Your task to perform on an android device: Set an alarm for lunch at 2 pm for weekdays
Image 0: 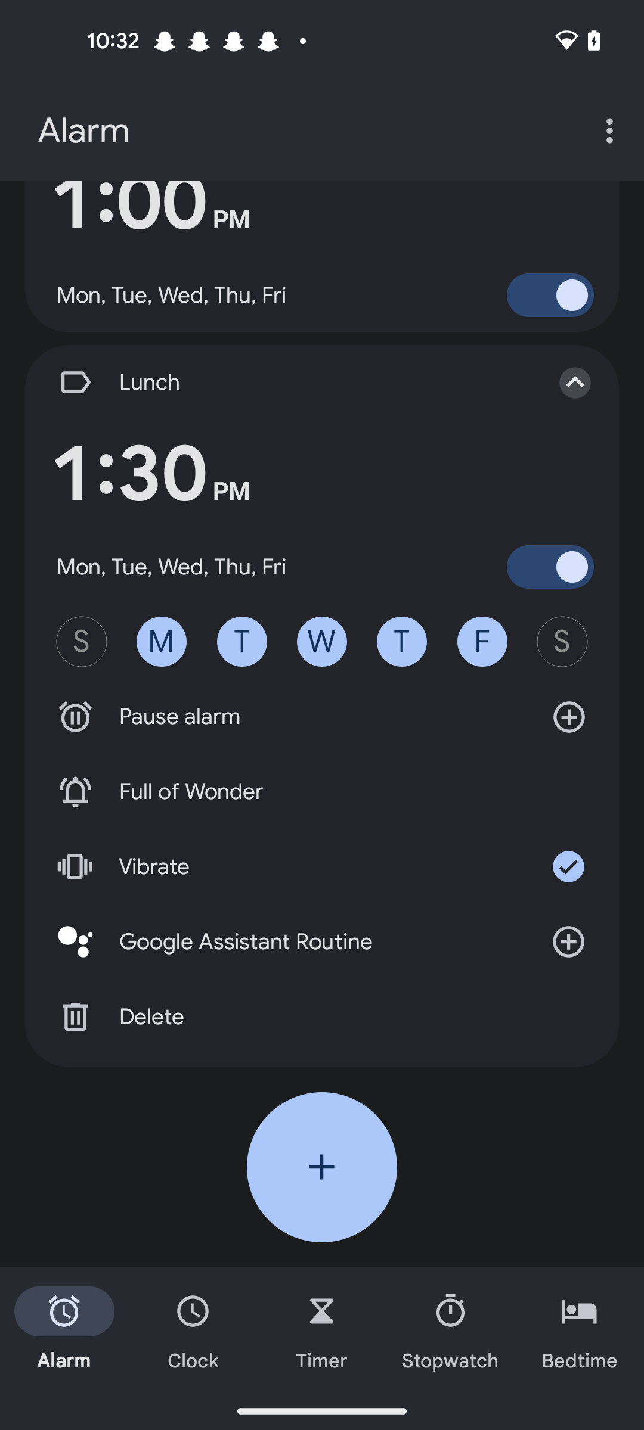
Click on the Add button of the screen 
Step 0: click (322, 1167)
Image 1: 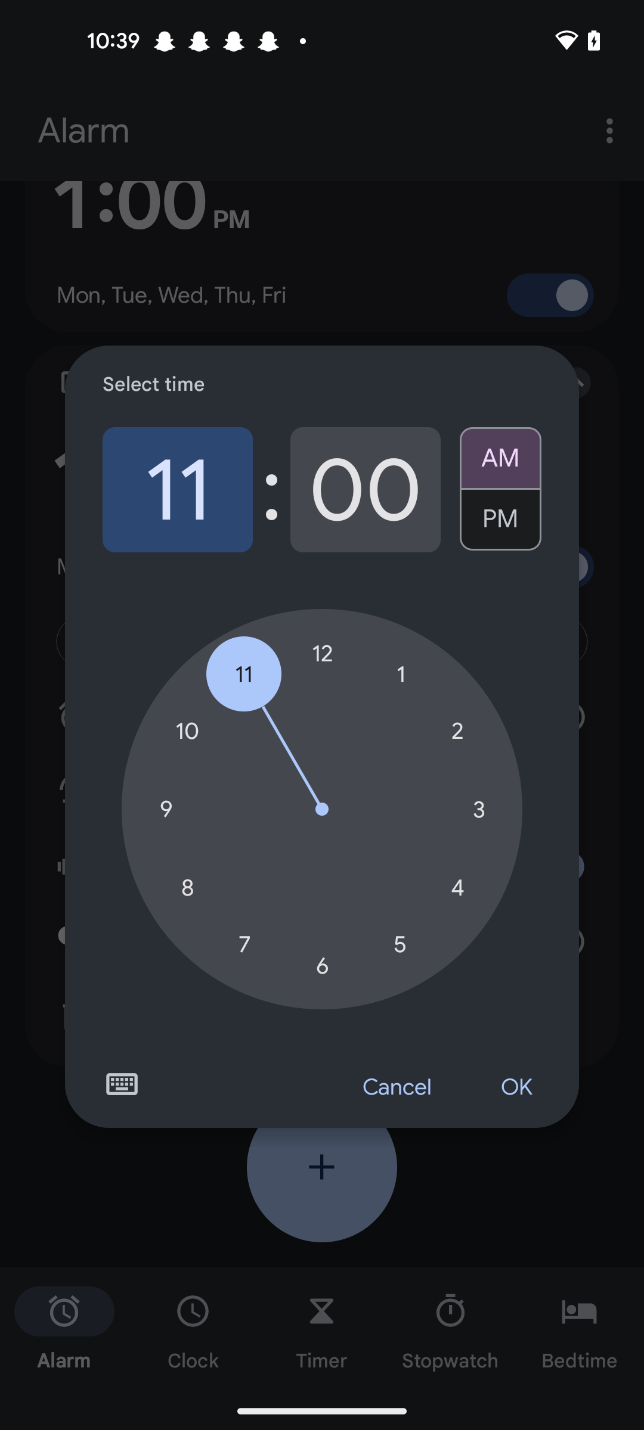
Set hours to 2
Step 1: click (457, 731)
Image 2: 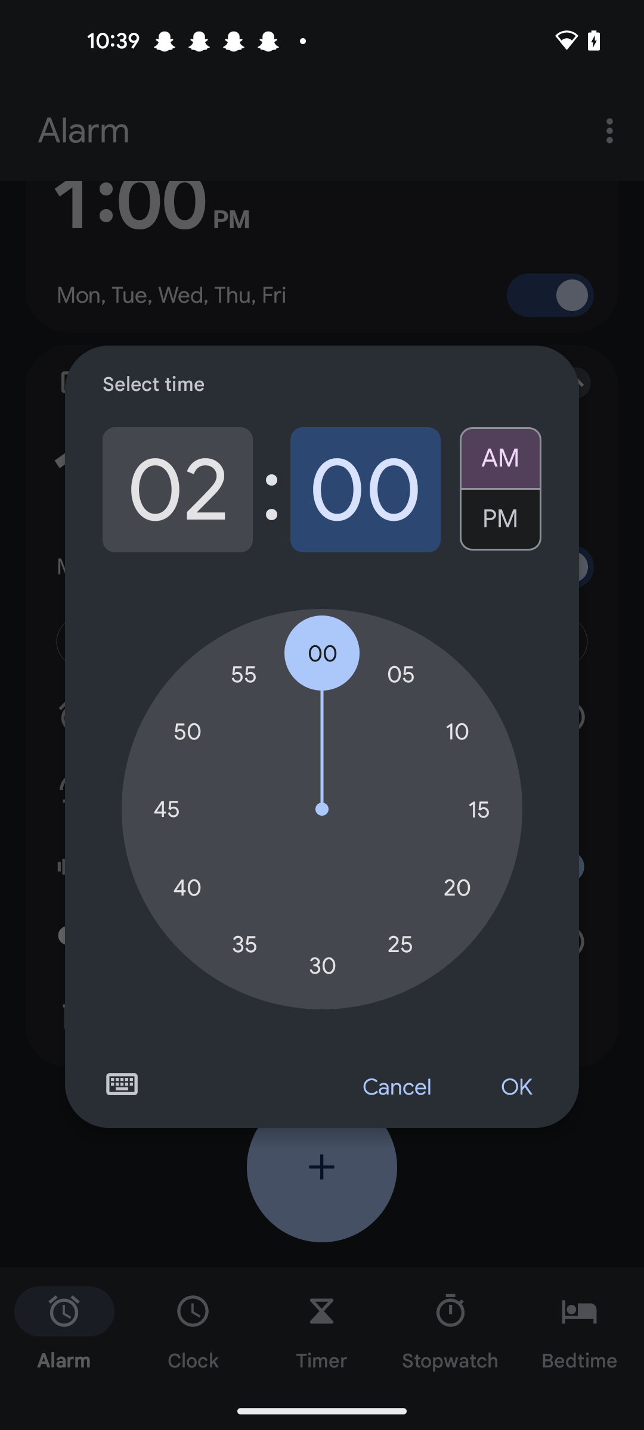
Select the pm option 
Step 2: click (500, 526)
Image 3: 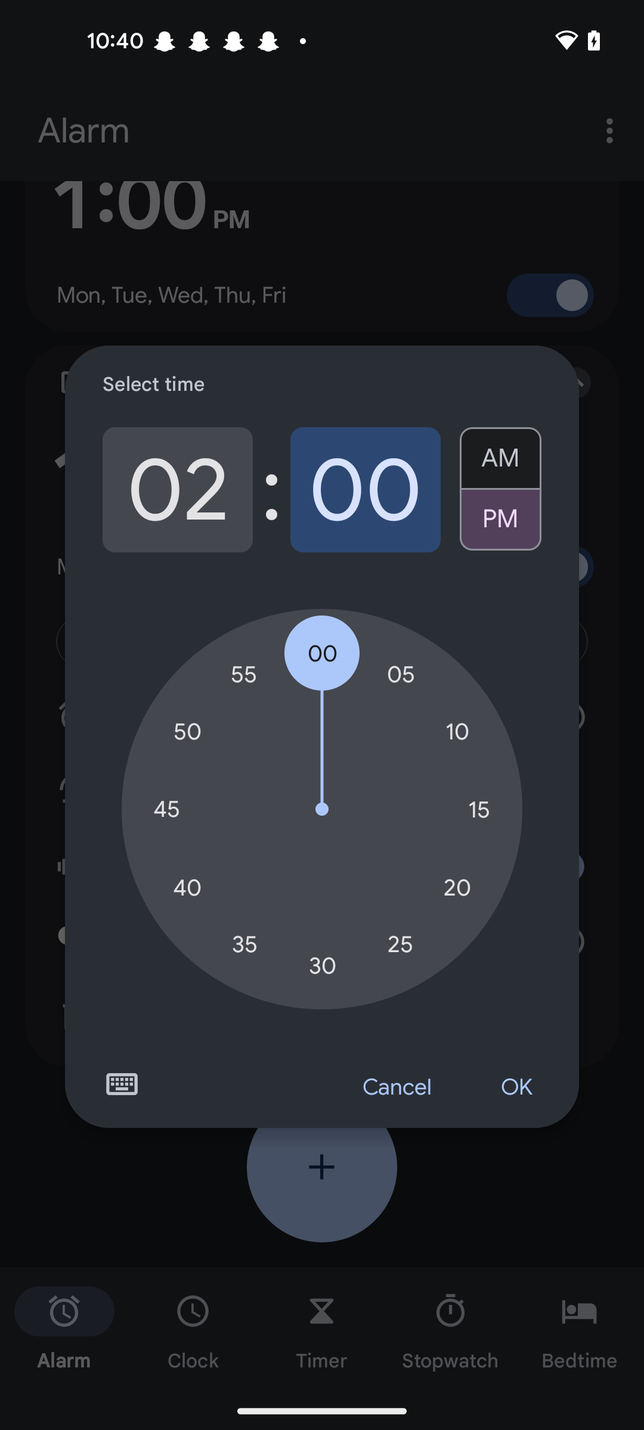
Click on the ok button of the screen 
Step 3: click (516, 1087)
Image 4: 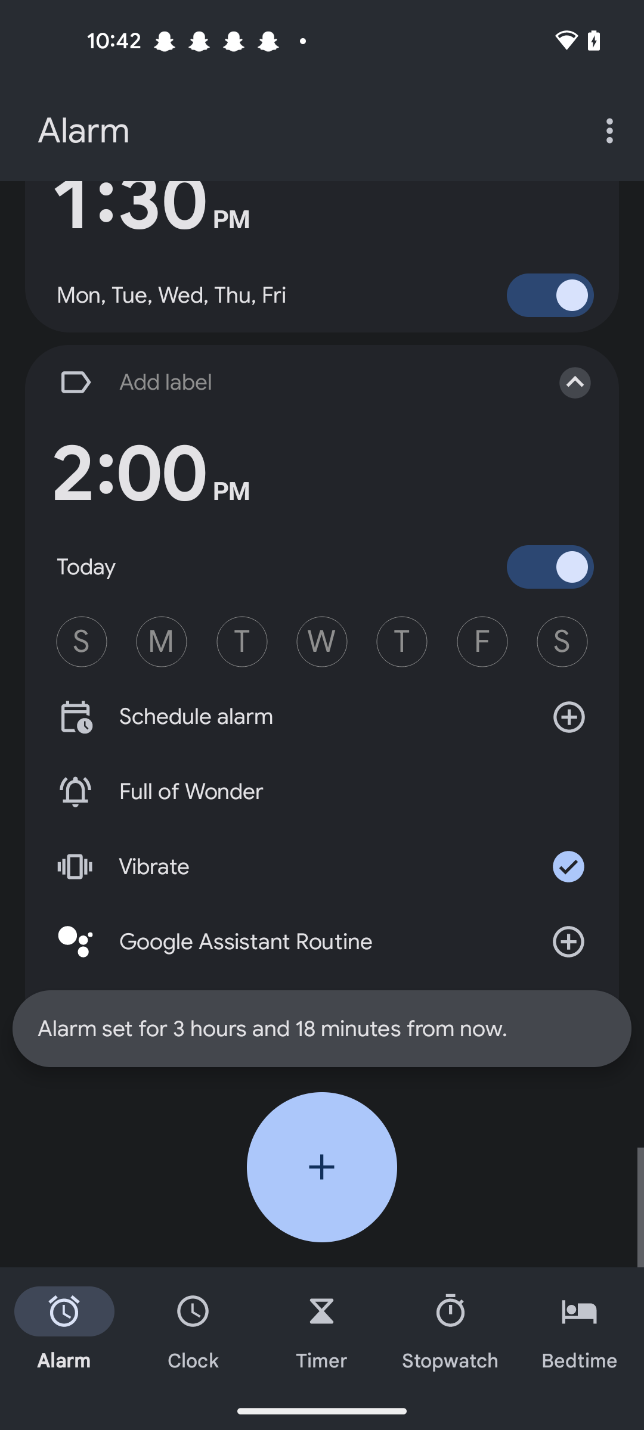
Click on the Add label of the screen 
Step 4: click (290, 382)
Image 5: 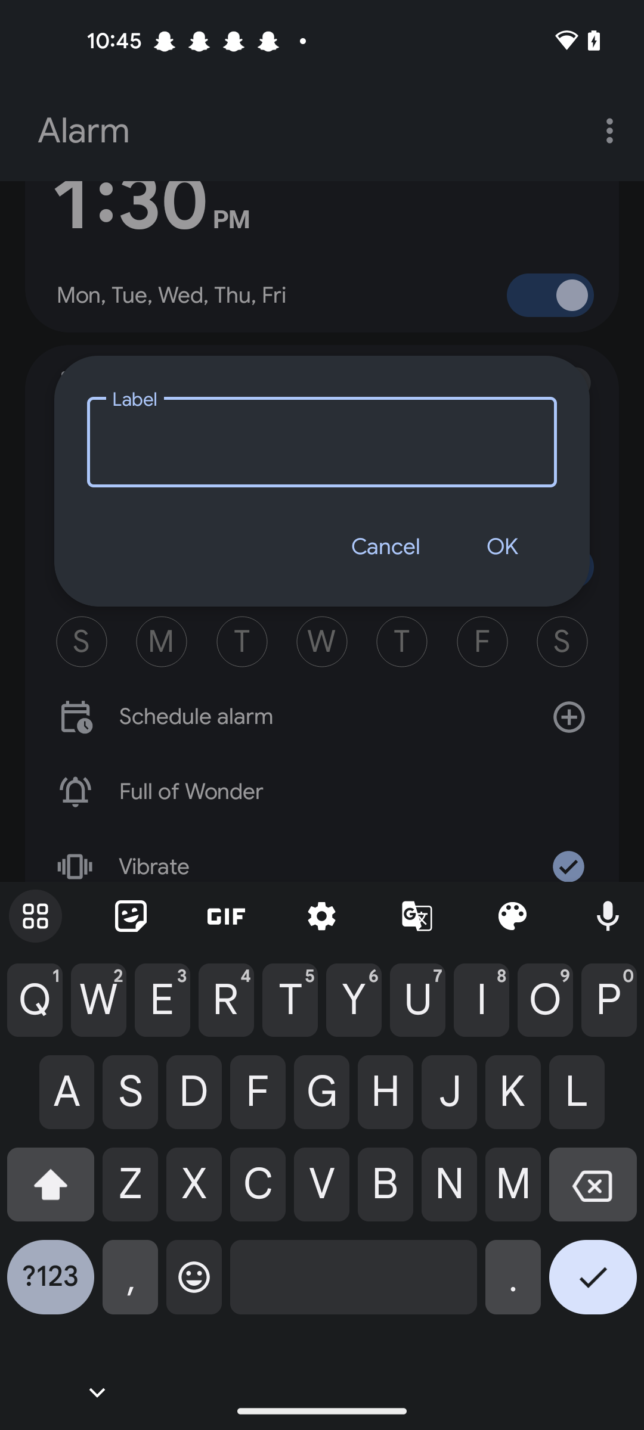
Enter an name  as Lunch 
Step 5: type "Lunch"
Image 6: 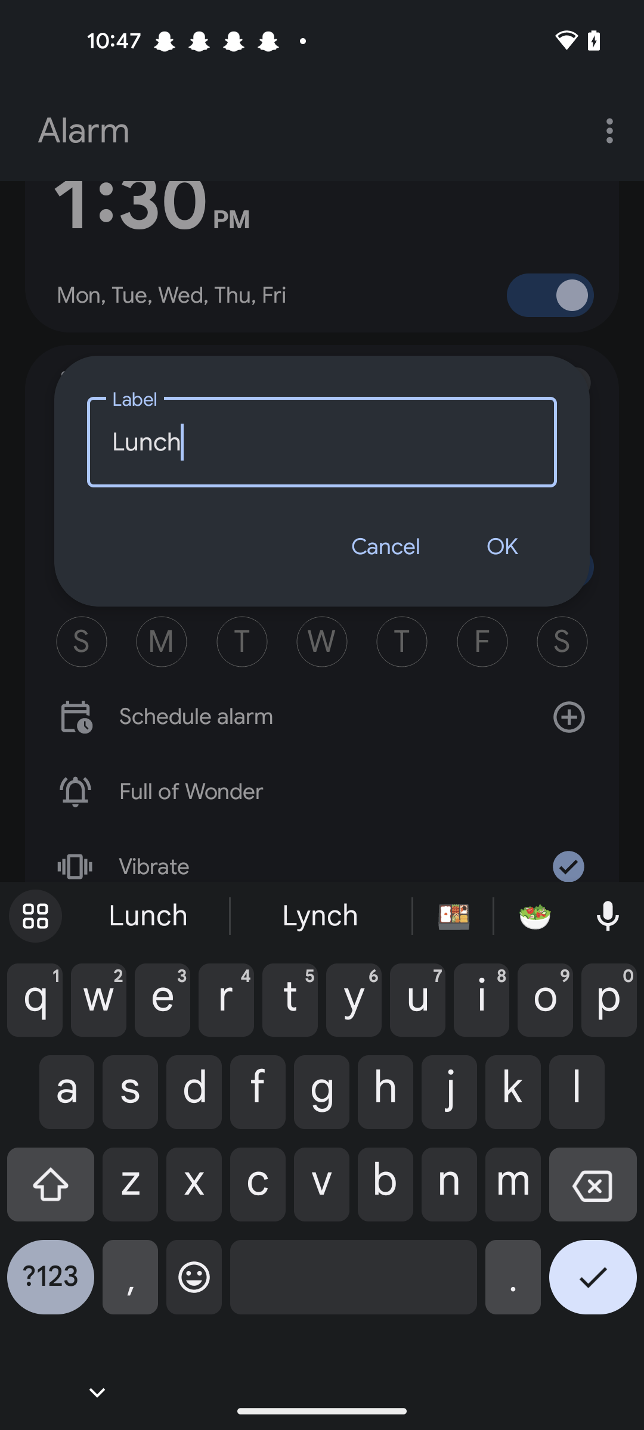
Click on the ok button 
Step 6: click (501, 546)
Image 7: 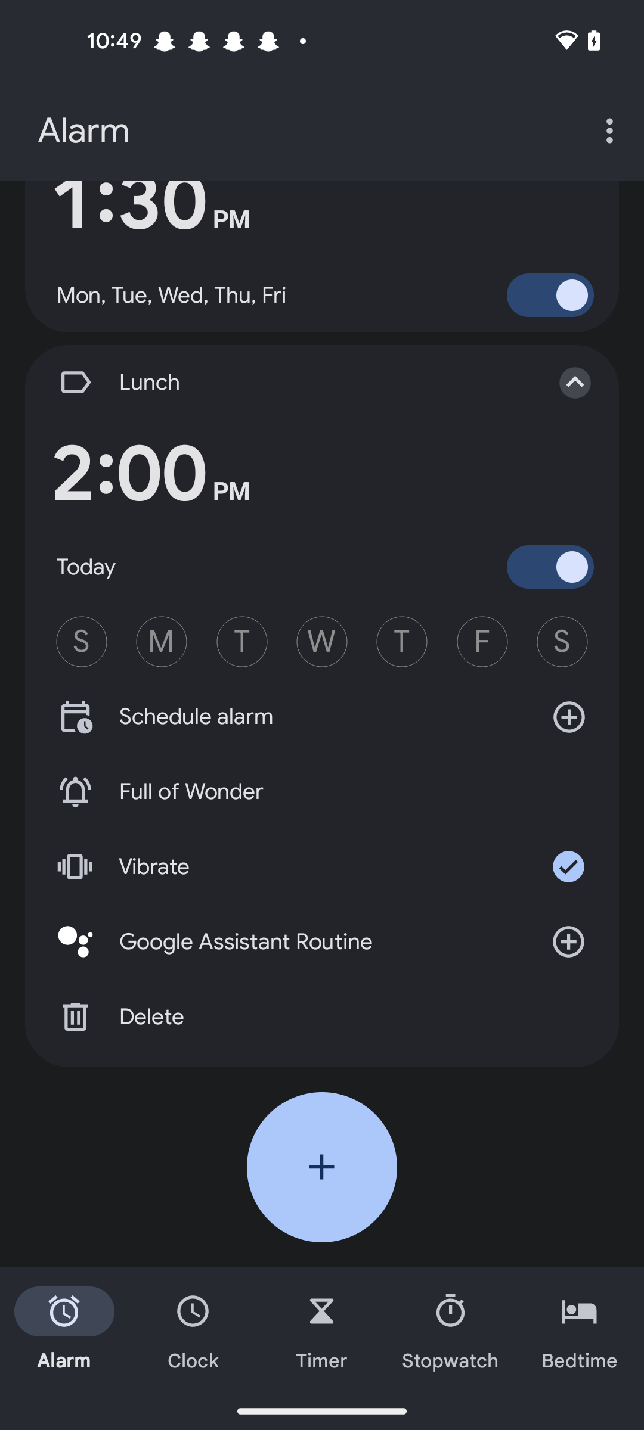
Select the weekdays like Monday to Friday
Step 7: click (162, 642)
Image 8: 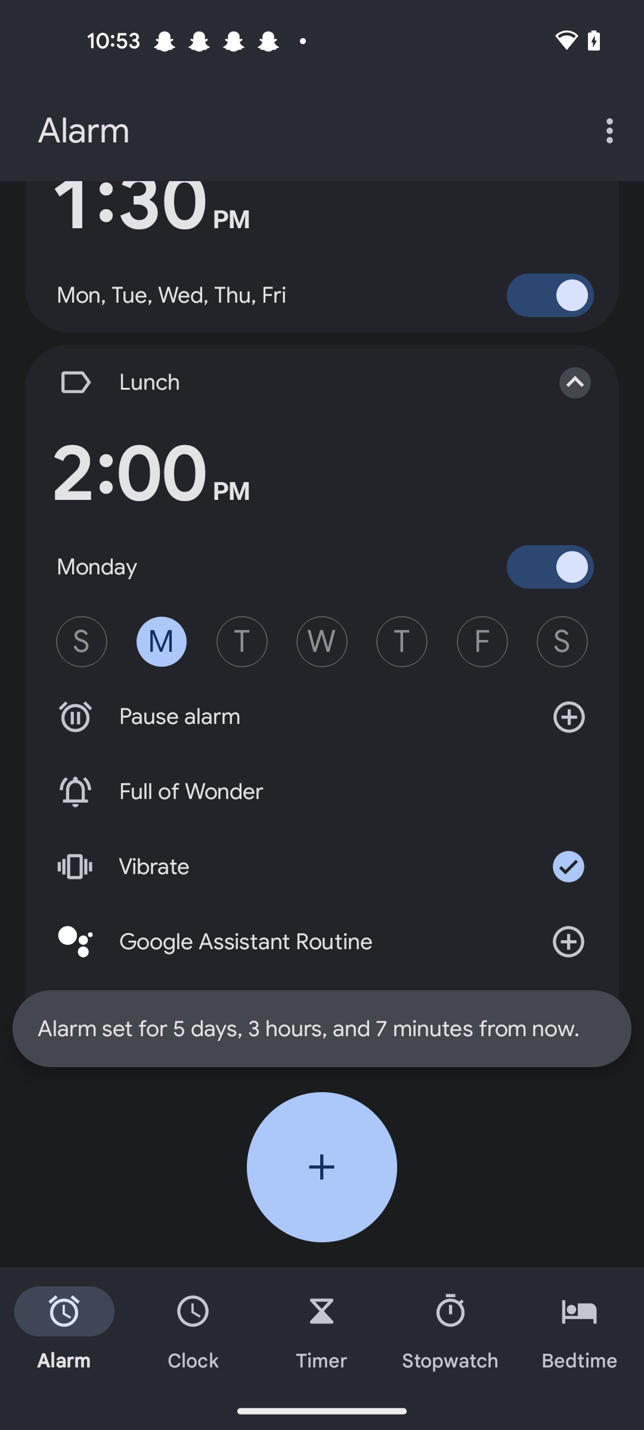
Select the weekdays like Monday to Friday
Step 8: click (242, 642)
Image 9: 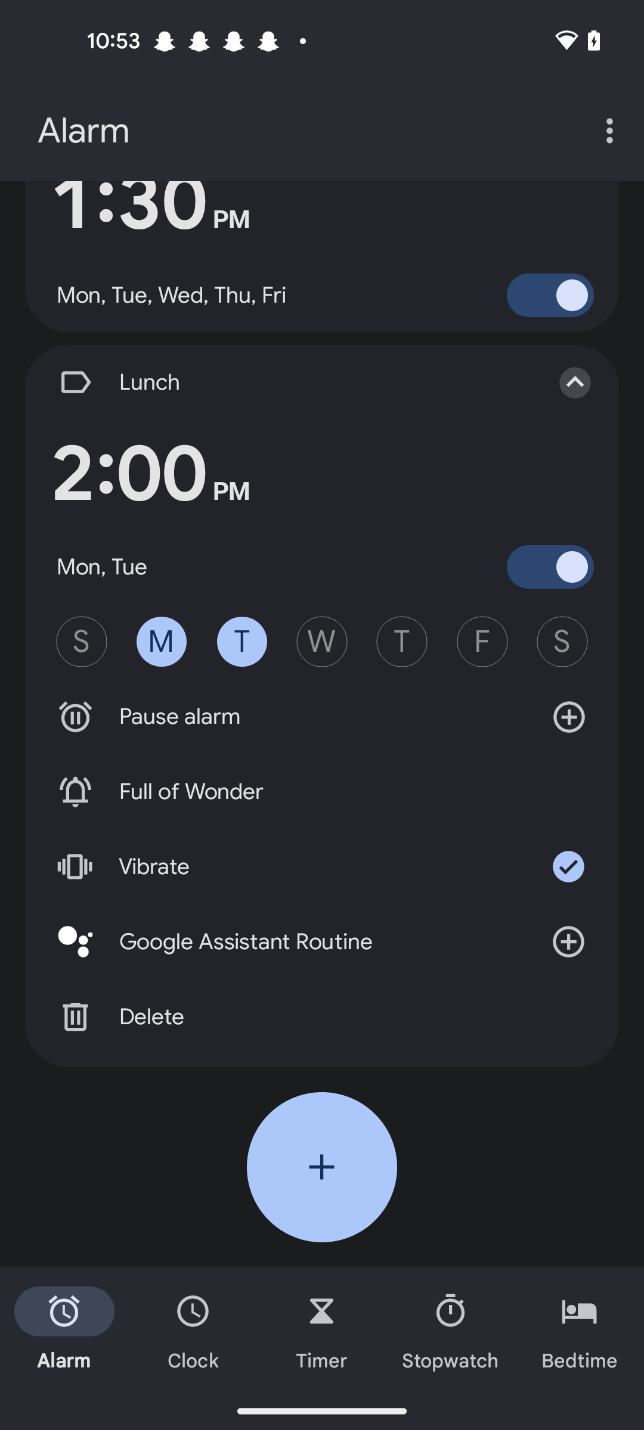
Select the weekdays like Monday to Friday
Step 9: click (322, 642)
Image 10: 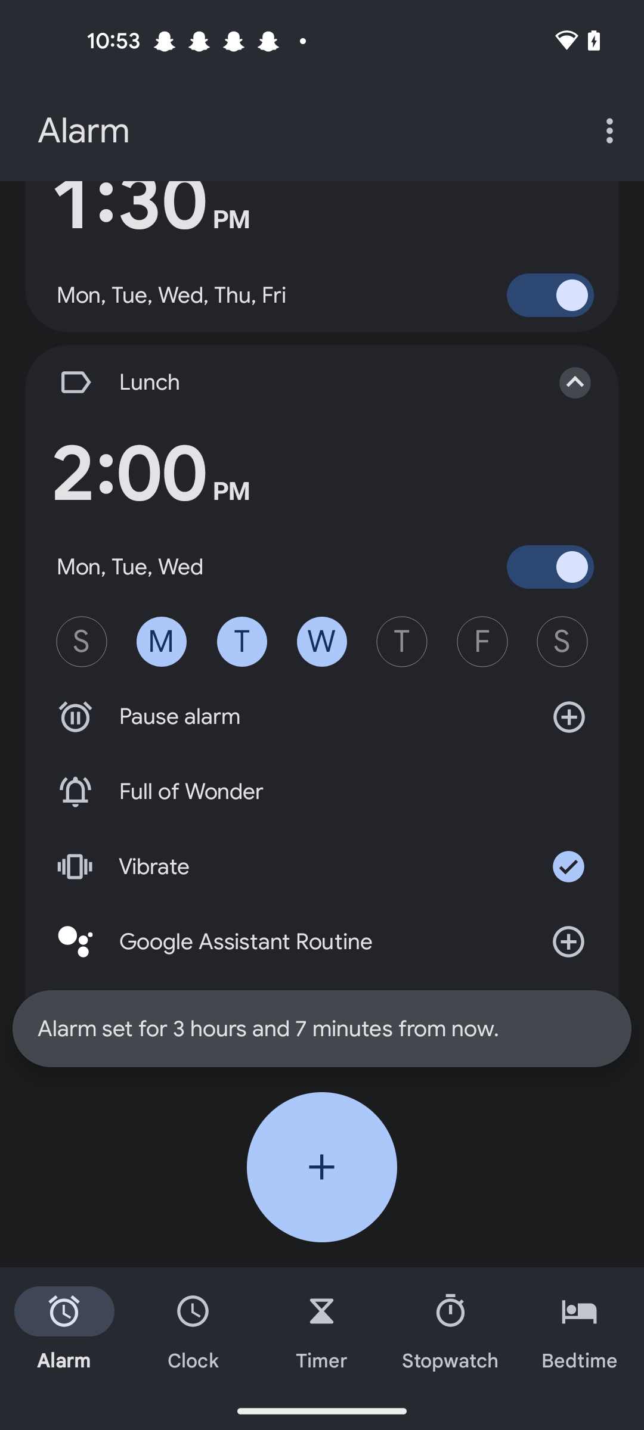
Select the weekdays like Monday to Friday
Step 10: click (401, 642)
Image 11: 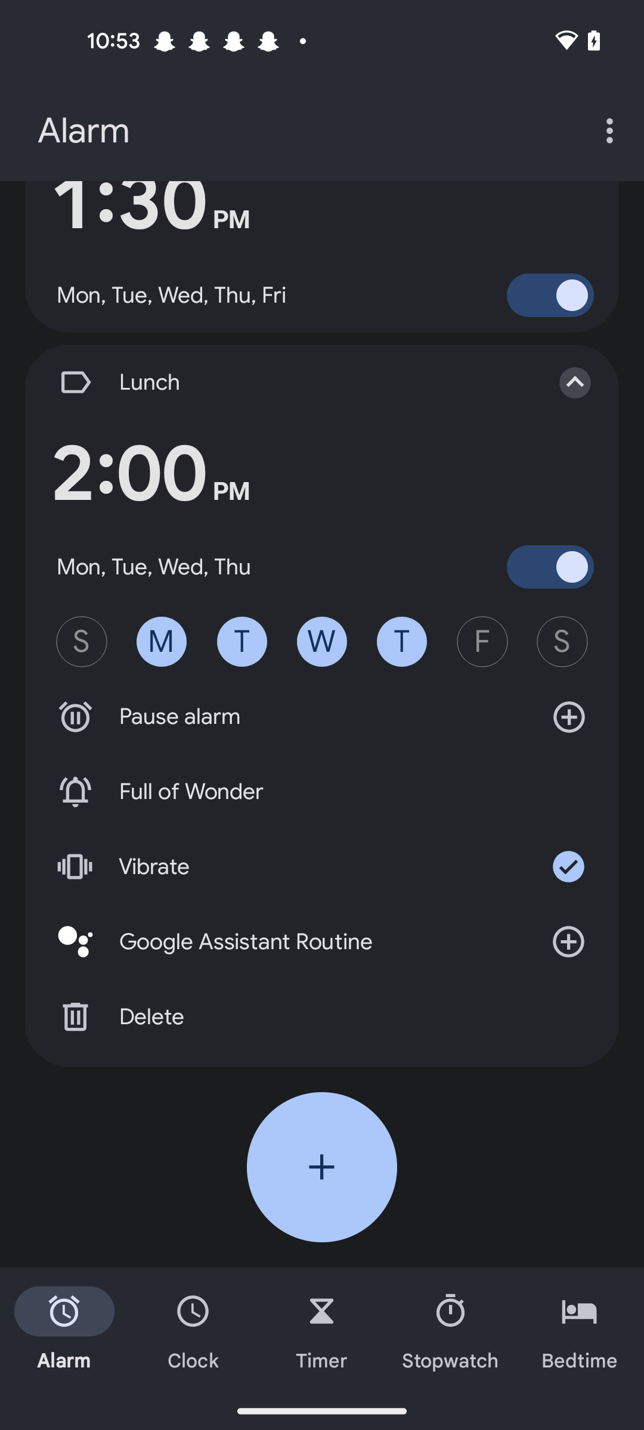
Select the weekdays like Monday to Friday
Step 11: click (482, 642)